Your task to perform on an android device: Show me the currency exchange rates between euros and US dollars in the past one year on the Currency Plus app.
Image 0: 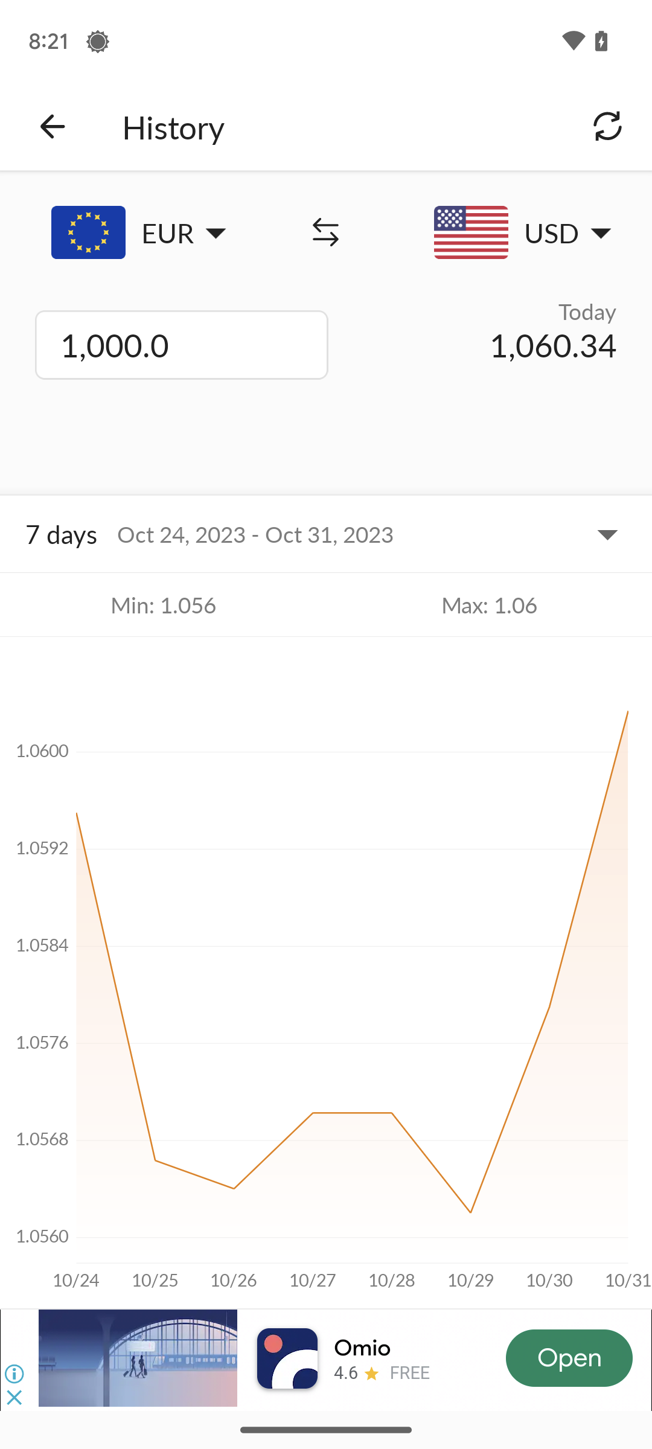
Go back to the home screen of the app.
Step 0: press back button
Image 1: 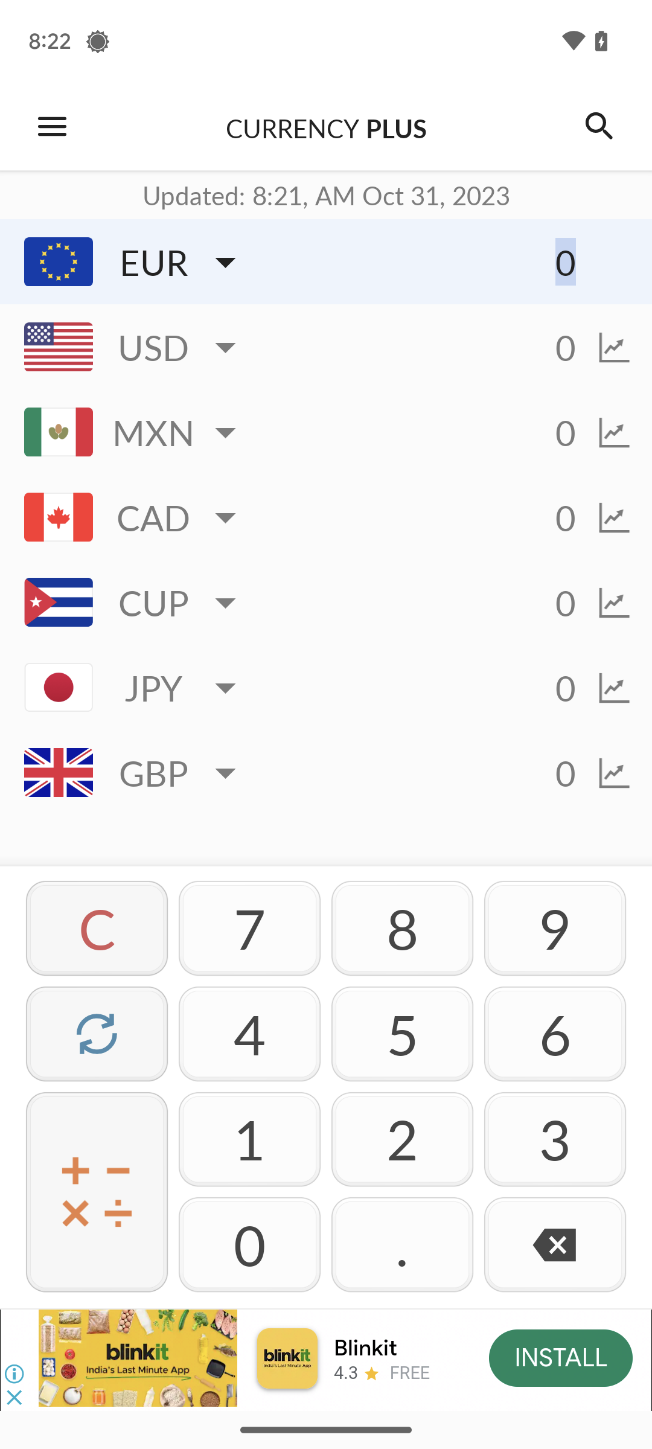
Click on the number box in front of EUR currency.
Step 1: click (419, 261)
Image 2: 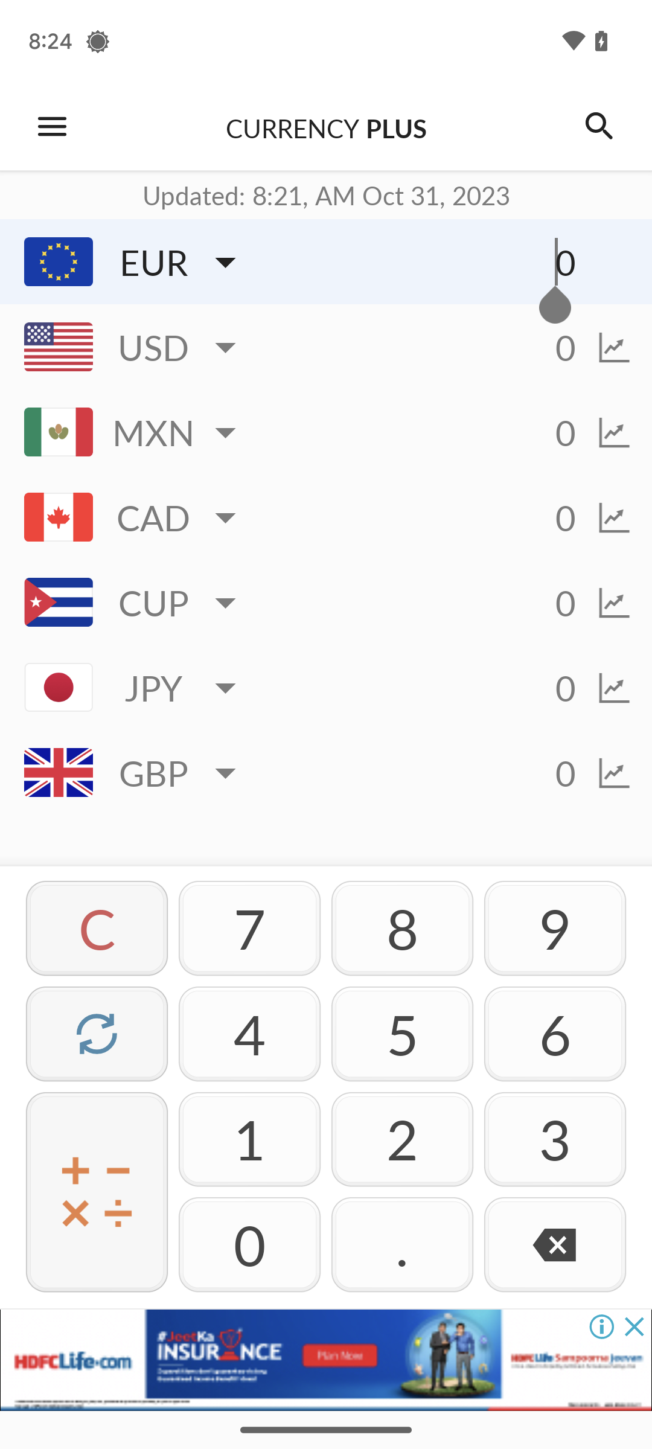
Click on the number box in front of EUR currency.
Step 2: wait
Image 3: 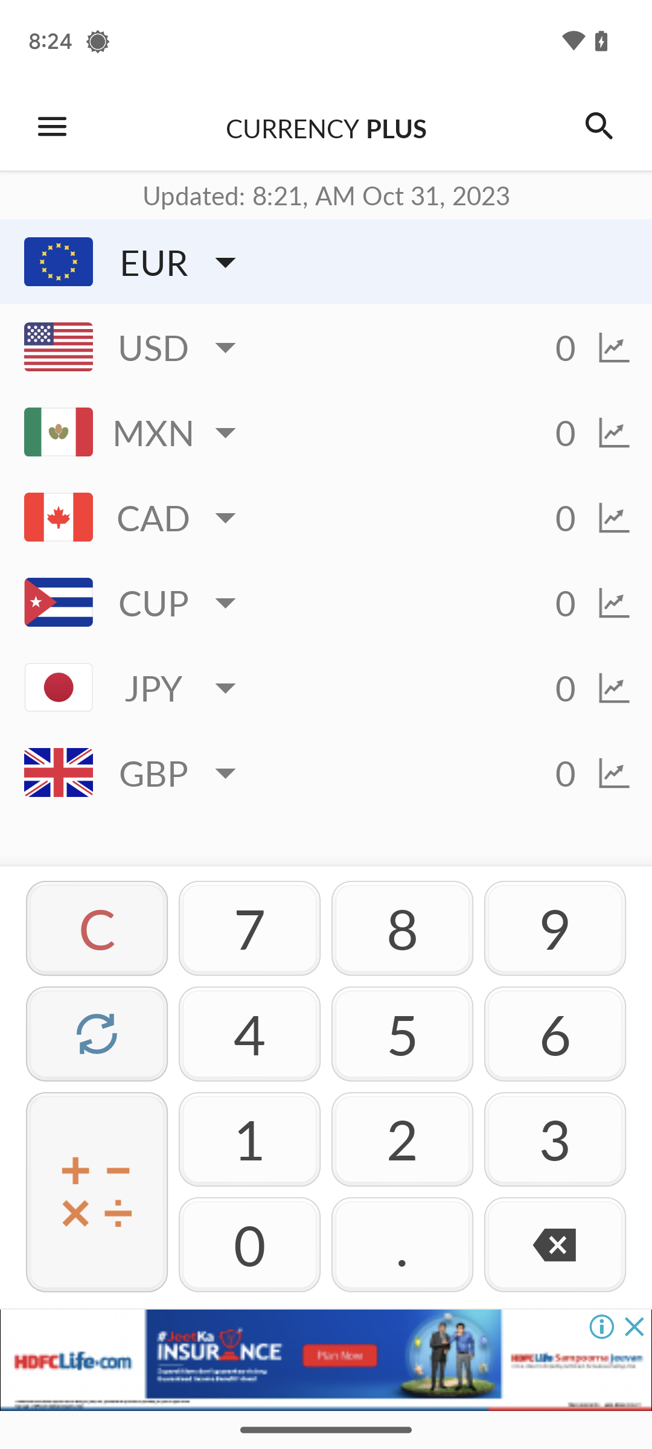
Set the amount to 1000 euros.
Step 3: click (249, 1139)
Image 4: 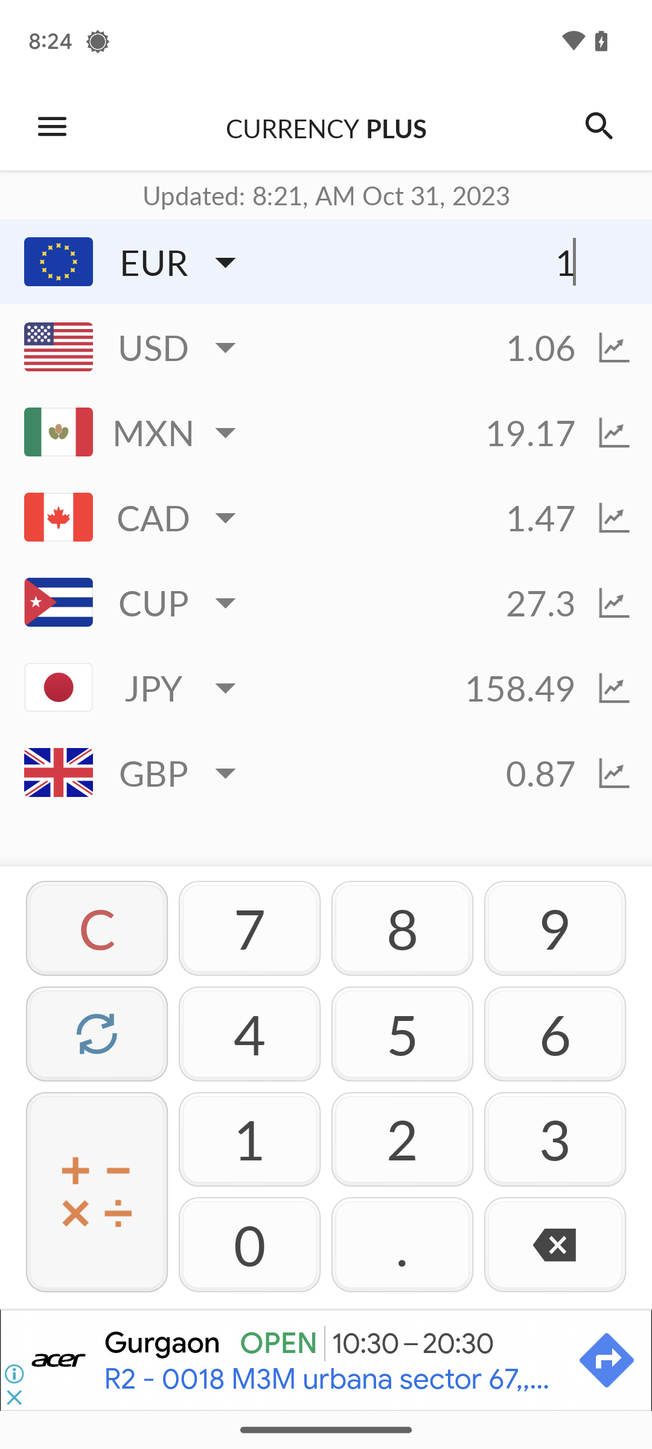
Set the amount to 1000 euros.
Step 4: click (249, 1244)
Image 5: 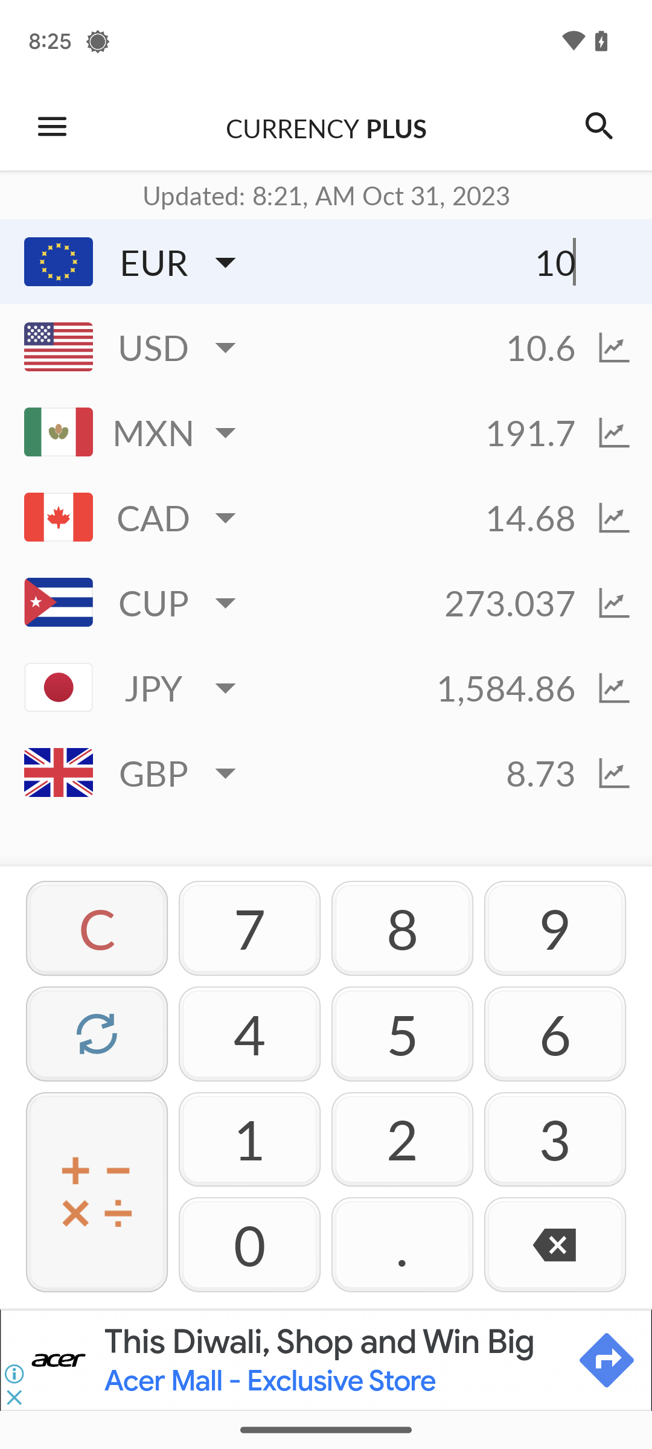
Set the amount to 1000 euros.
Step 5: click (249, 1244)
Image 6: 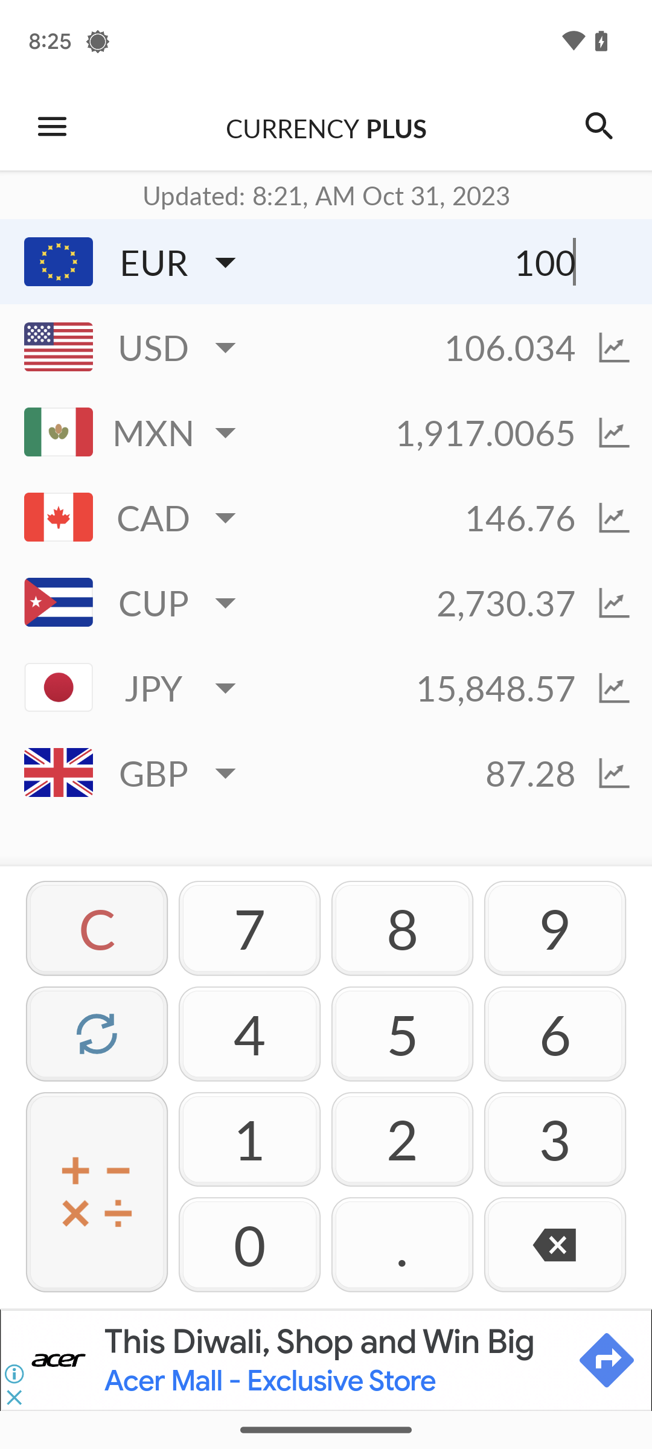
Set the amount to 1000 euros.
Step 6: click (249, 1244)